Your task to perform on an android device:  In the math test app, go to the "study plan" option and create a plan named "basic" of 45 days to get daily tests of basic addition and subtraction problems from today onwards.
Image 0: 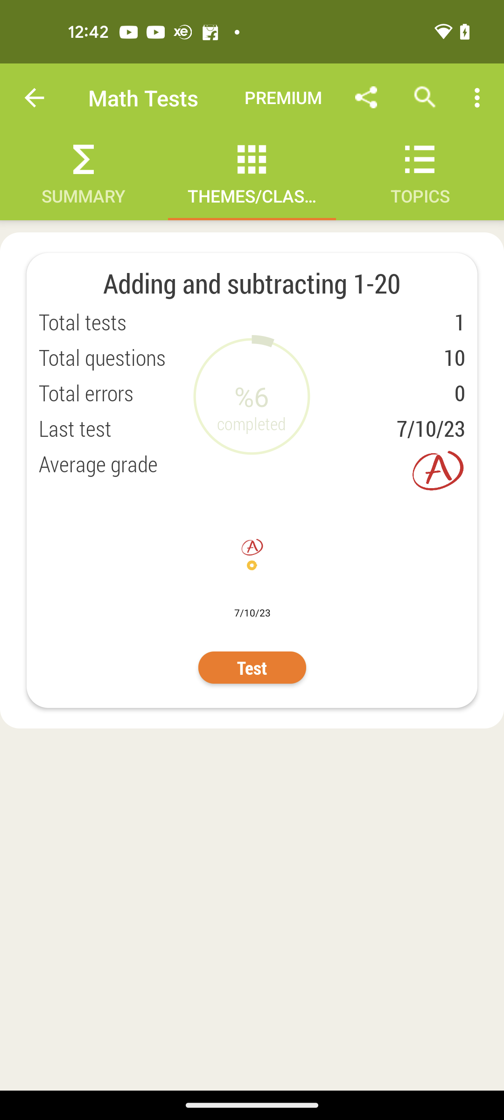
Go back to home page of the app.
Step 0: press back button
Image 1: 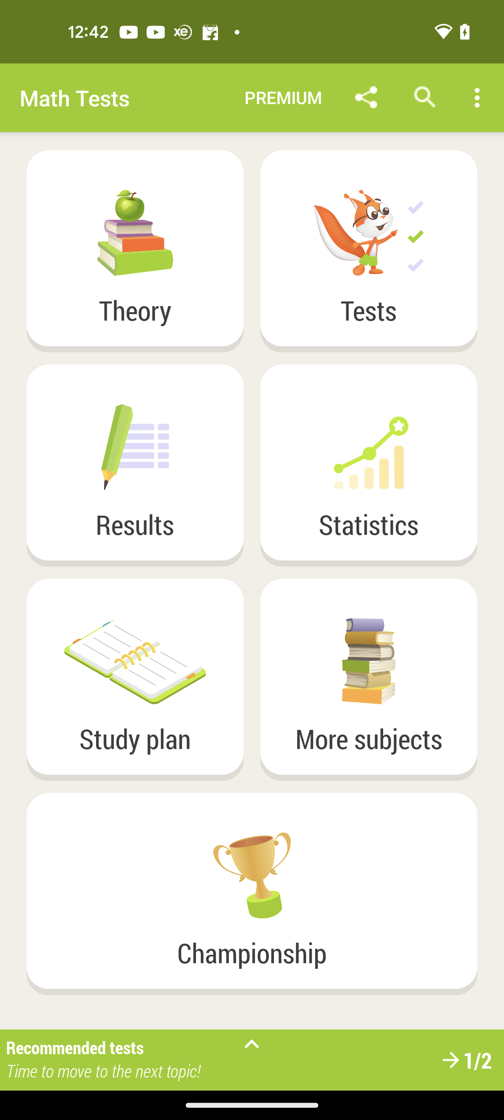
Click on the study plan option.
Step 1: click (172, 684)
Image 2: 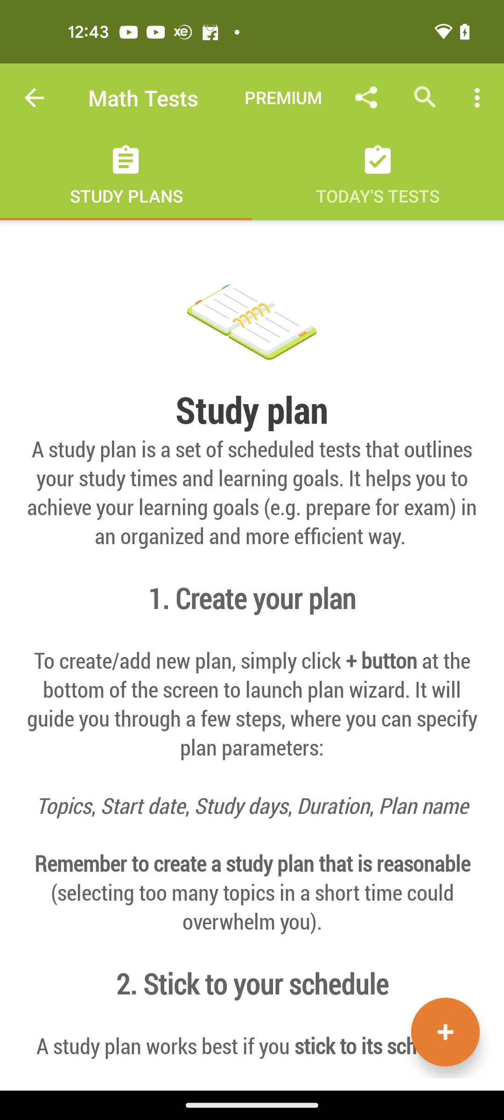
Click on the "+" button at the bottom of the screen.
Step 2: click (252, 750)
Image 3: 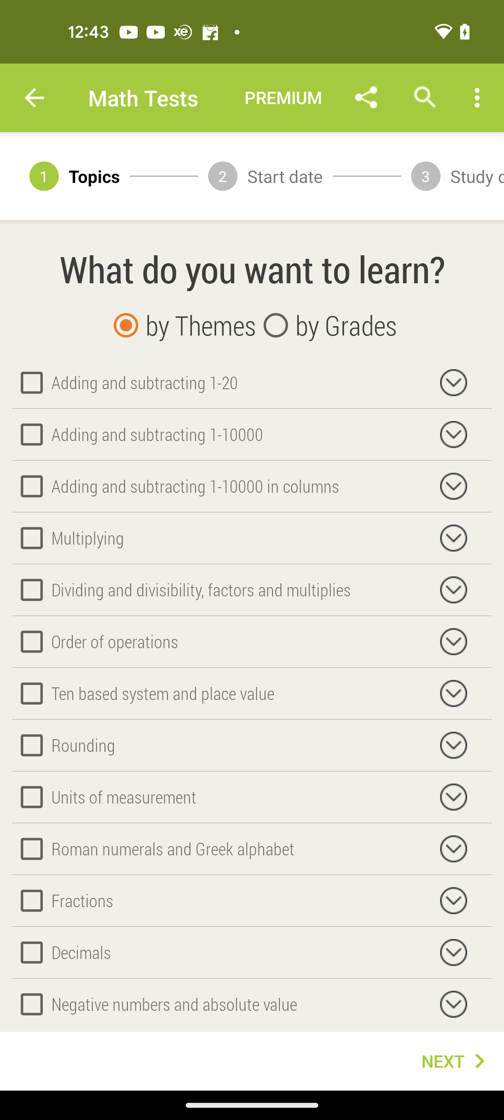
Click on the first checkbox of adding and subtracting 1-20.
Step 3: click (21, 379)
Image 4: 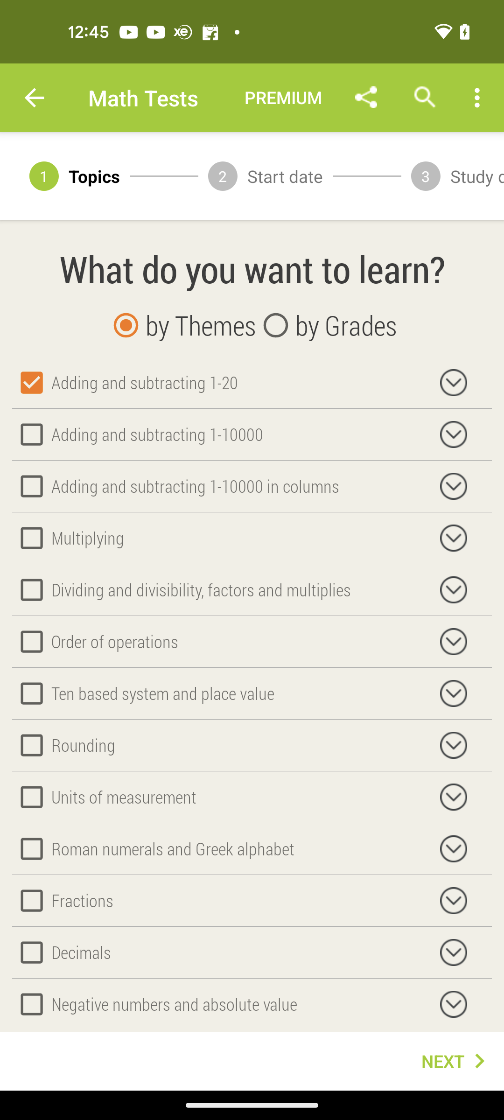
Click on the next button.
Step 4: click (450, 1061)
Image 5: 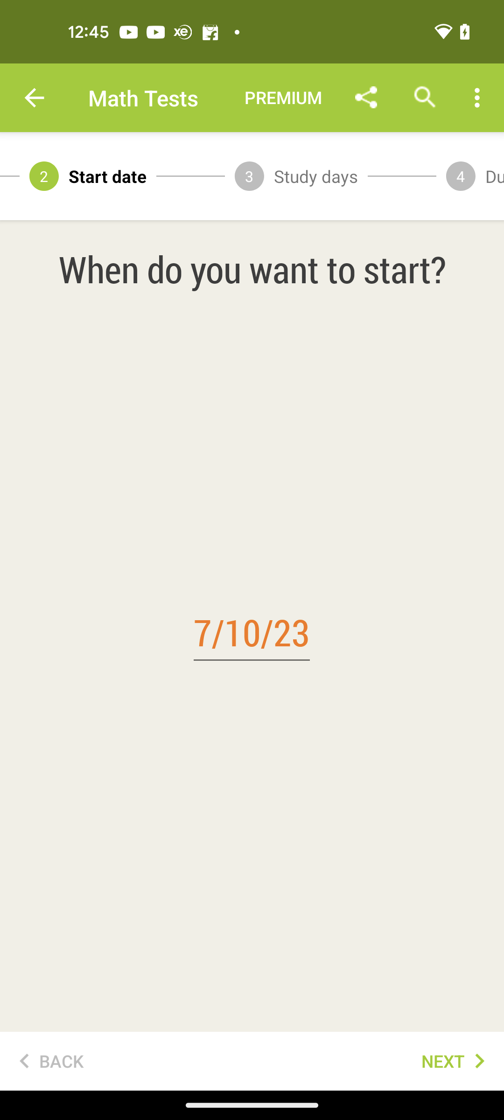
Again click on next button.
Step 5: click (450, 1061)
Image 6: 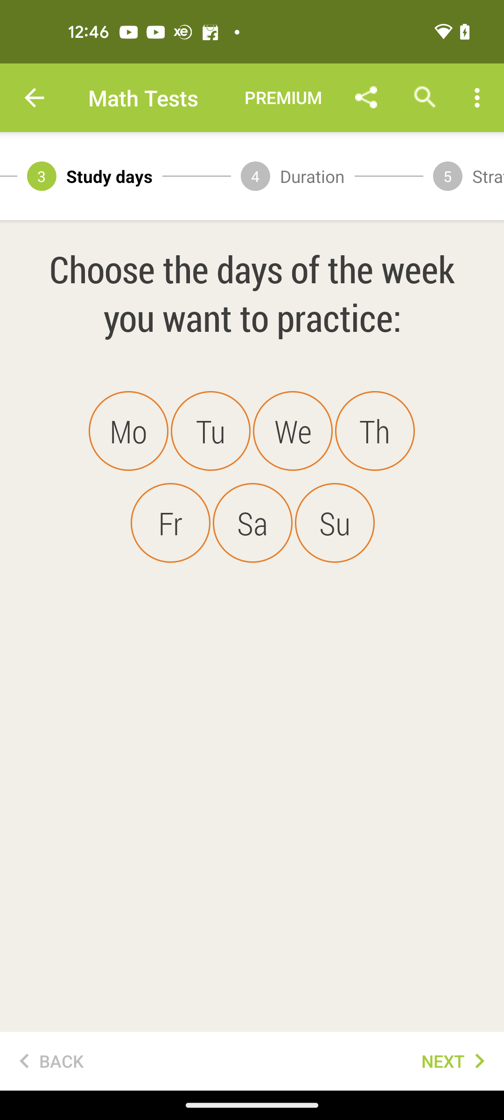
Select all days by clicking them on by one.
Step 6: click (128, 431)
Image 7: 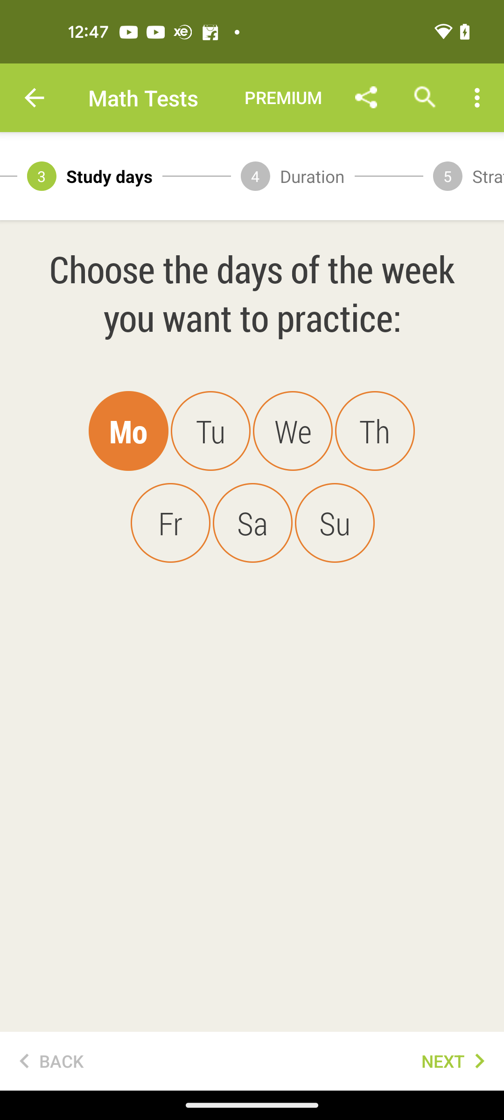
Select all days by clicking them on by one.
Step 7: click (210, 431)
Image 9: 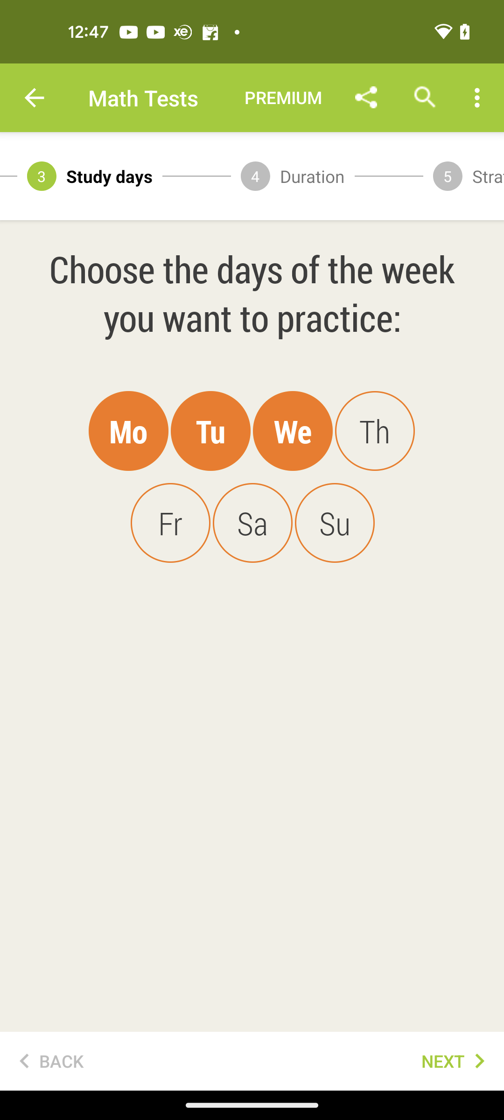
Select all days by clicking them on by one.
Step 9: click (375, 431)
Image 11: 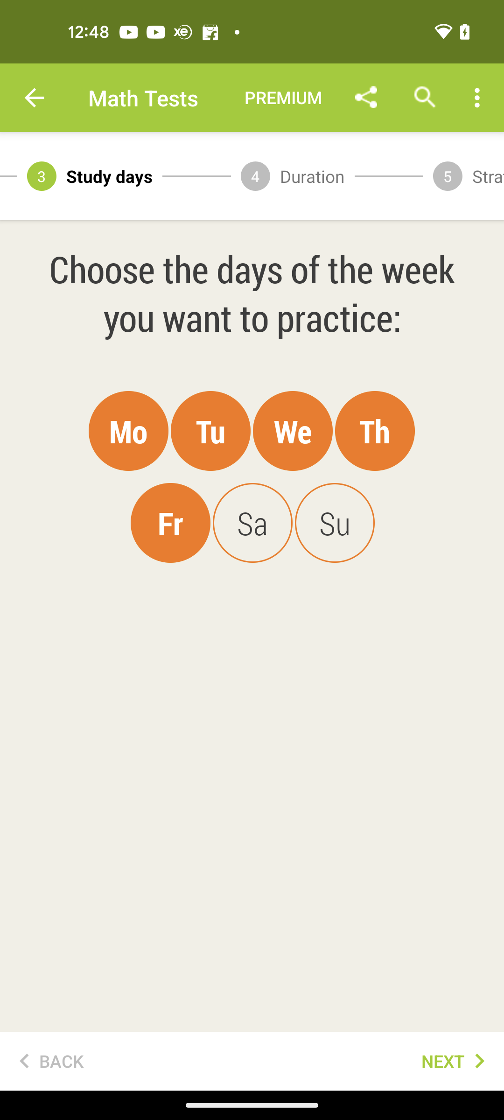
Select all days by clicking them on by one.
Step 11: click (252, 523)
Image 12: 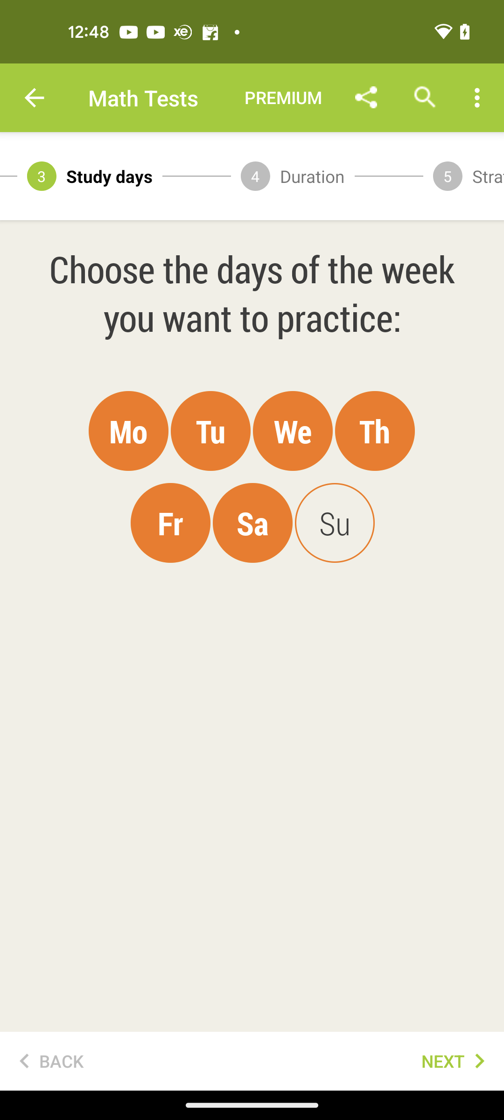
Select all days by clicking them on by one.
Step 12: click (335, 523)
Image 13: 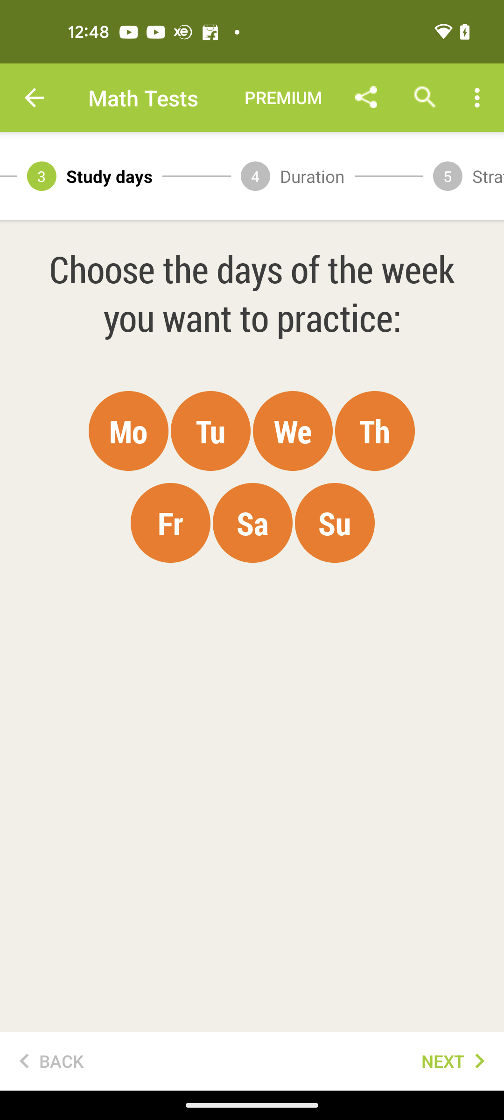
Click on the next button.
Step 13: click (450, 1061)
Image 14: 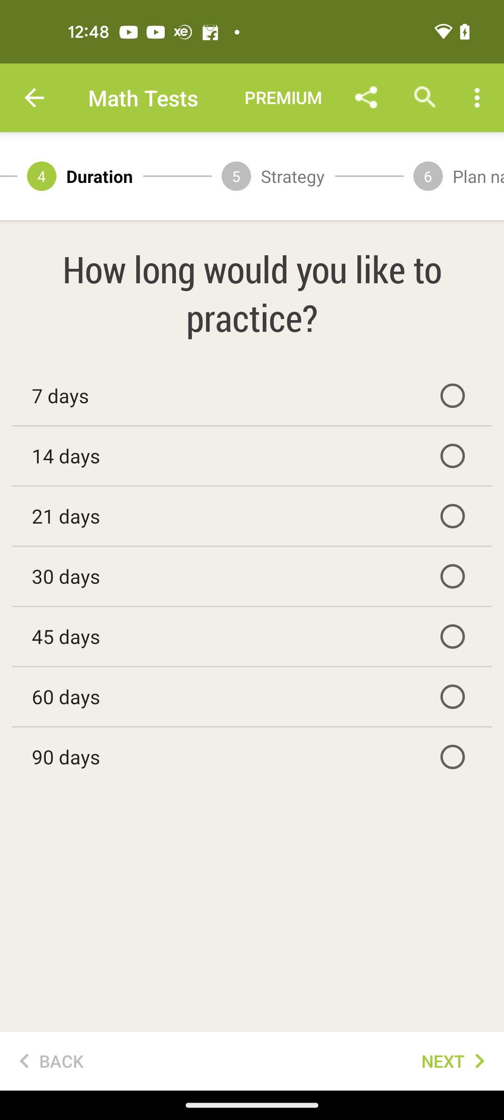
Select 45 days by clicking it.
Step 14: click (252, 636)
Image 15: 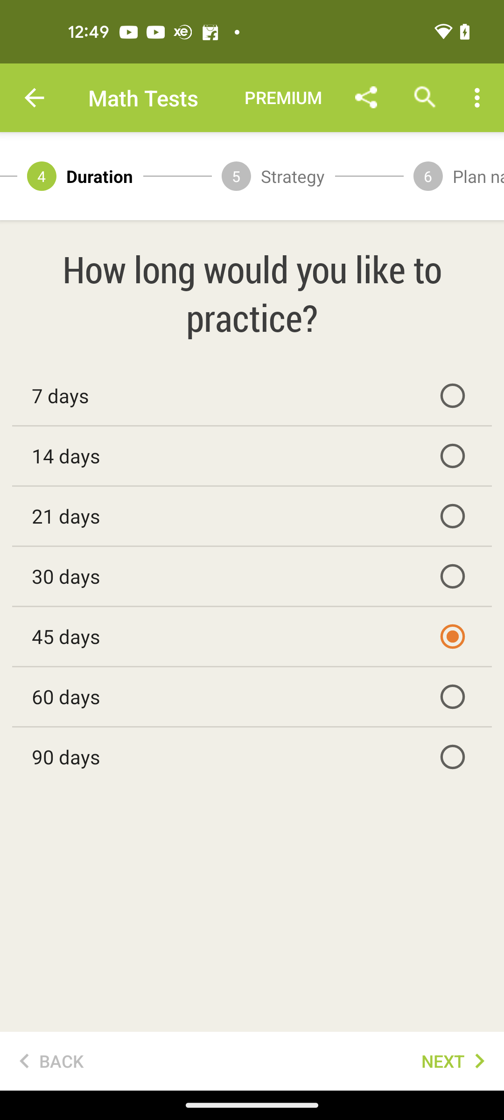
Again click on next button.
Step 15: click (450, 1061)
Image 16: 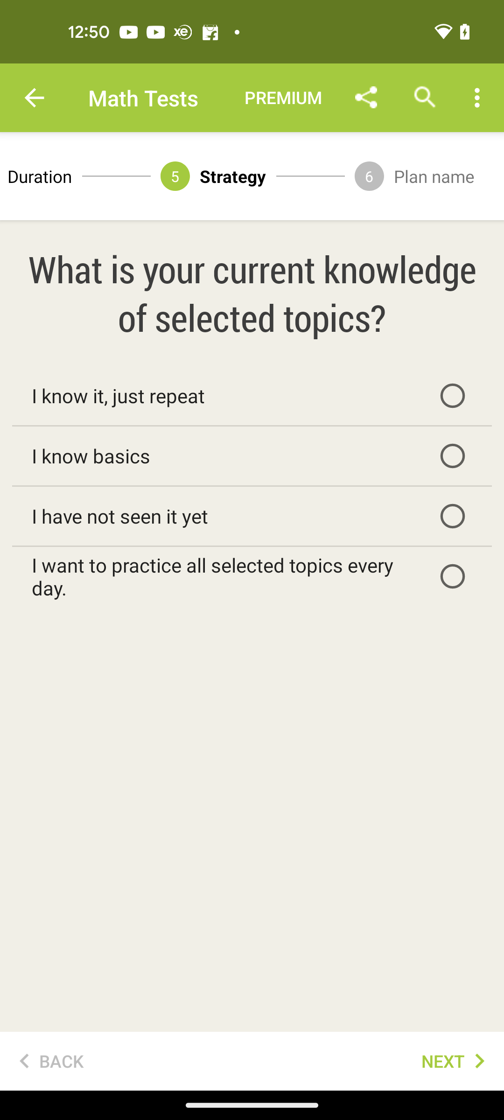
Click on the "I know the basics" checkbox.
Step 16: click (252, 455)
Image 17: 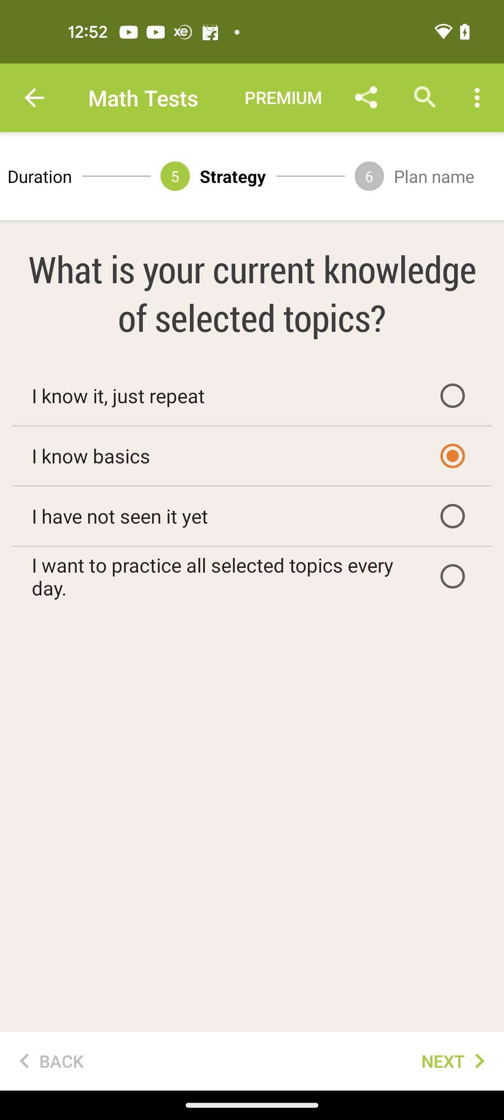
click on the next button again.
Step 17: click (450, 1061)
Image 18: 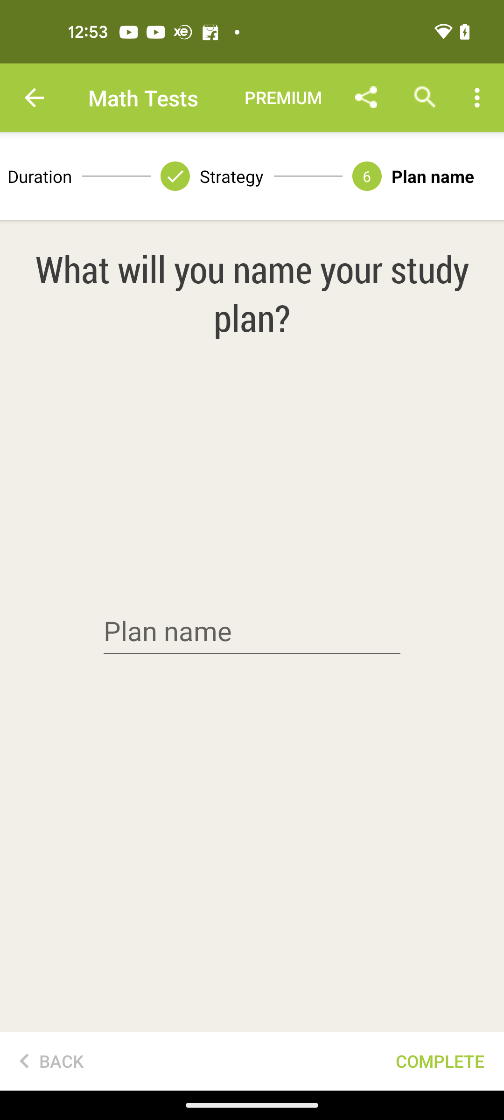
Click on the plan name and type basic.
Step 18: click (252, 632)
Image 19: 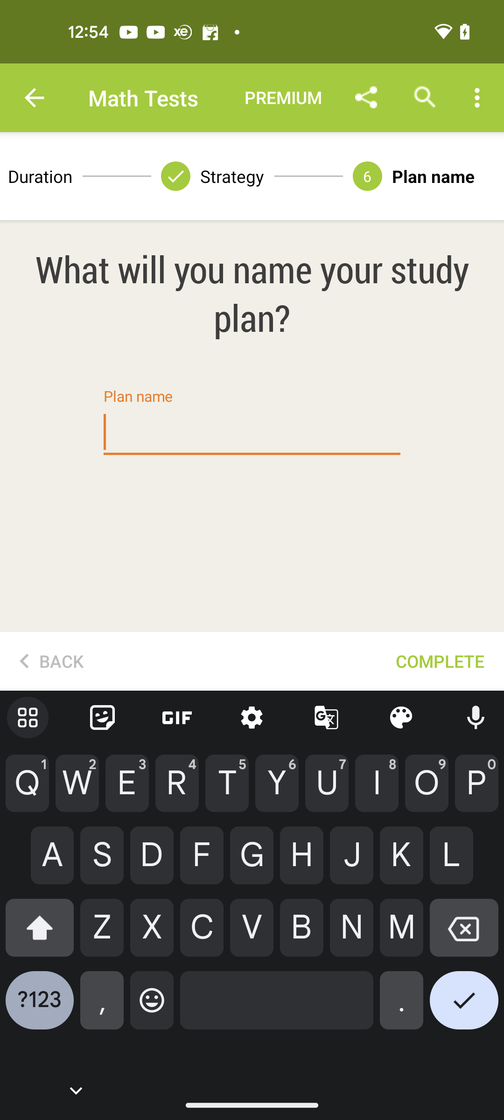
Click on the plan name and type basic.
Step 19: type "basic"
Image 20: 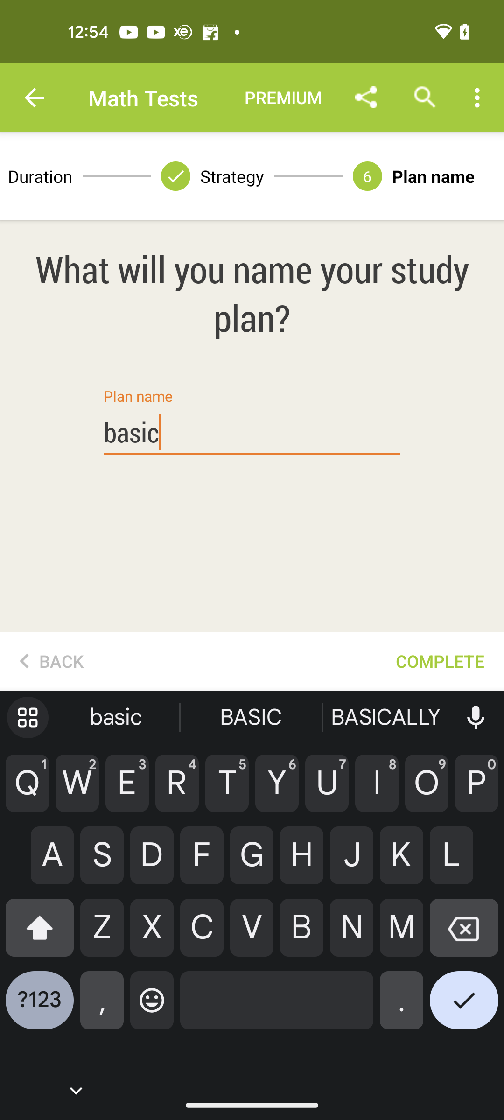
Click on the complete button.
Step 20: click (440, 661)